Your task to perform on an android device: In the Amazon app, I'd like to browse user reviews to see what they thought of the Samsung 7 kg Fully-Automatic Top Loading Washing Machine.
Image 0: 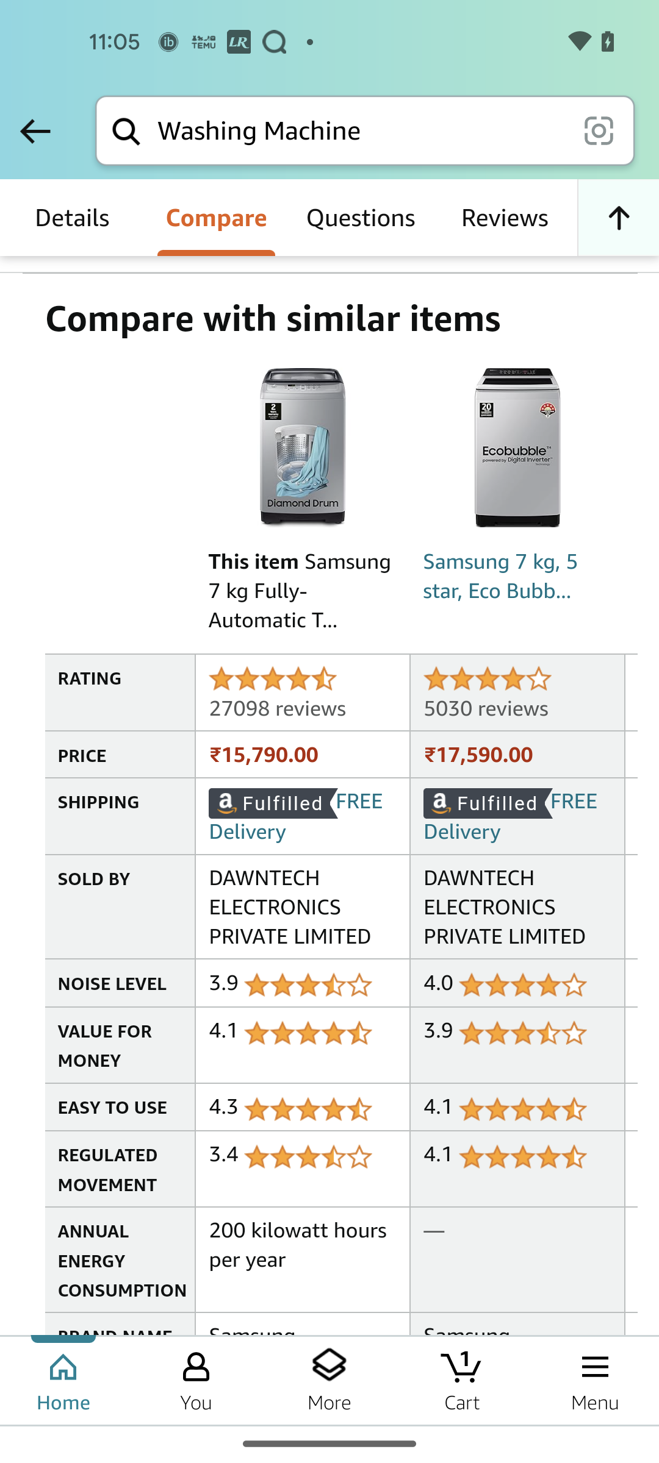
Click on the Reviews option
Step 0: click (504, 219)
Image 1: 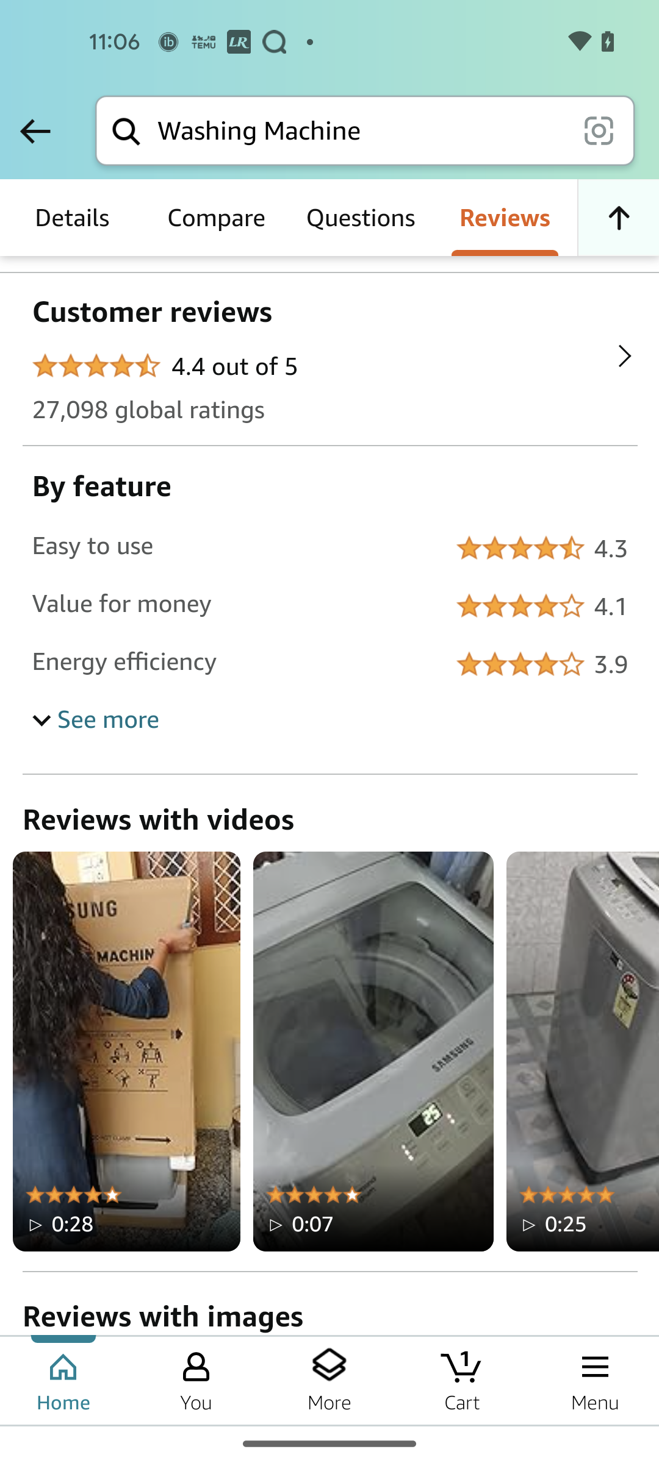
Swipe up to view more reviews.
Step 1: scroll down
Image 2: 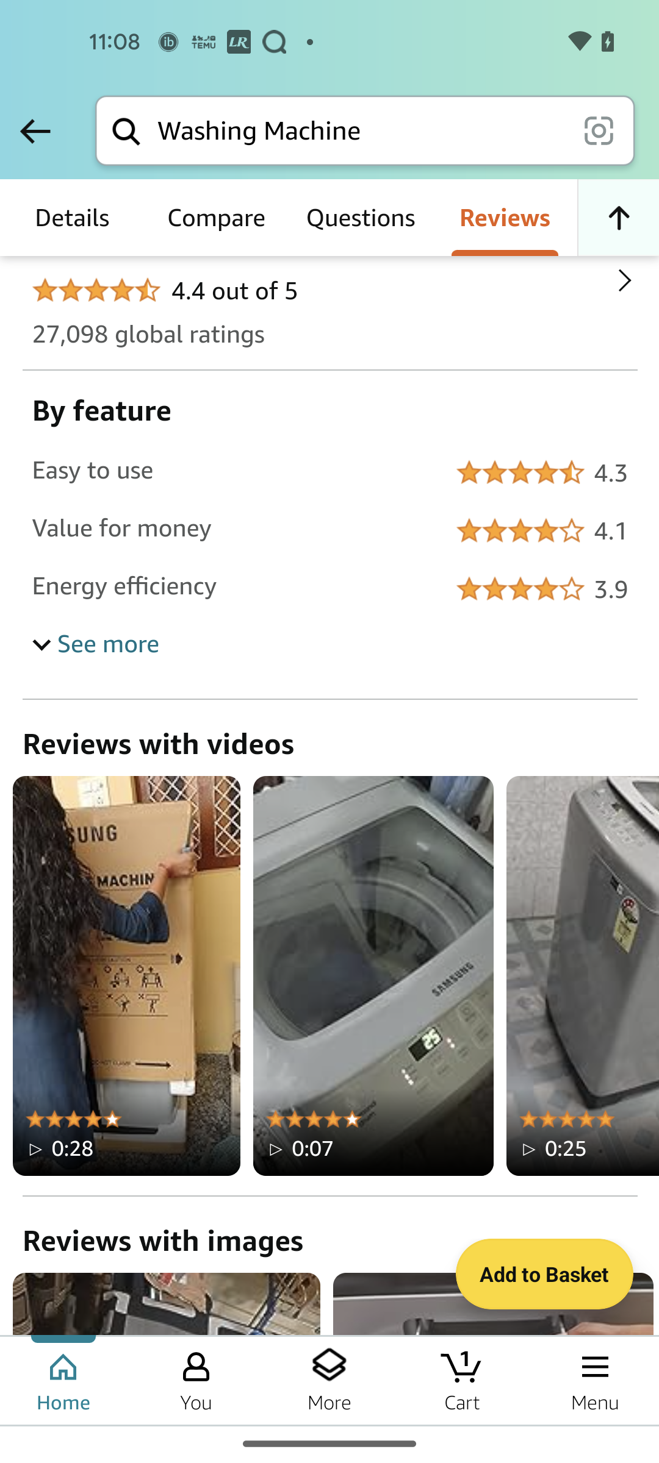
Swipe up to view more reviews.
Step 2: scroll down
Image 3: 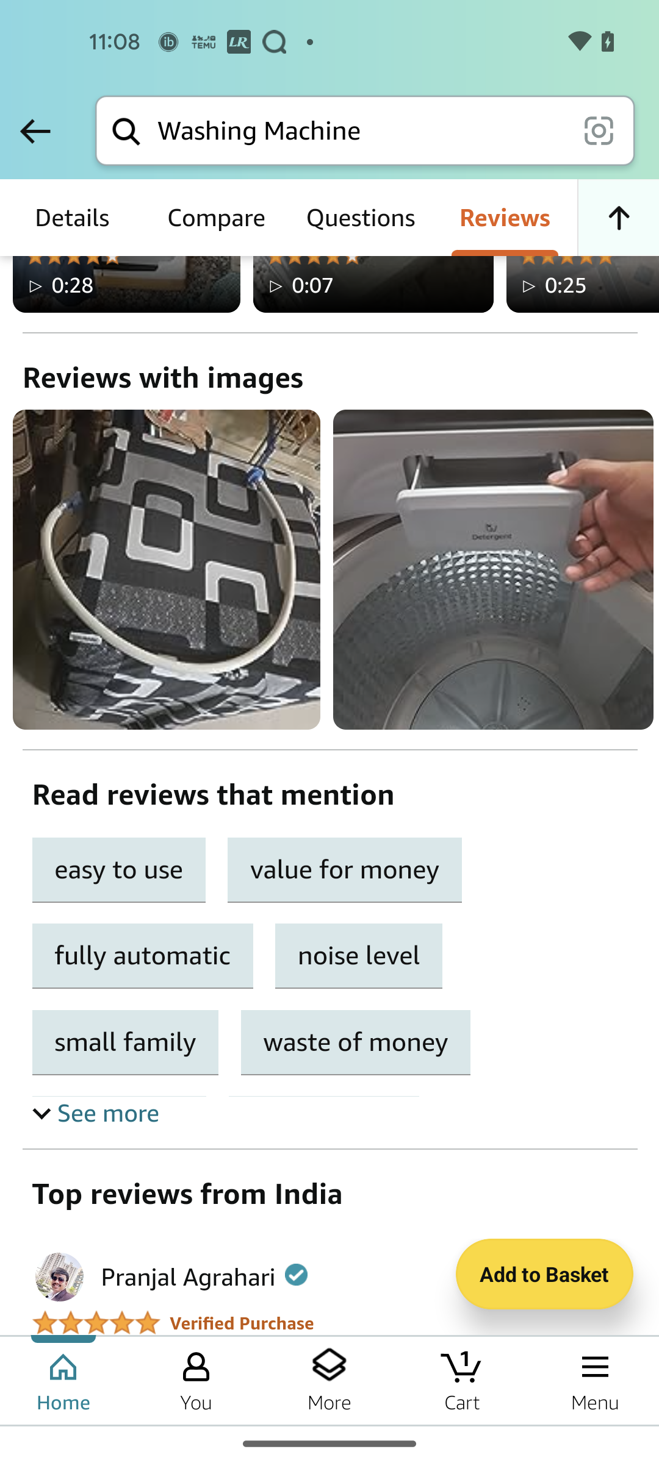
Swipe up to view more reviews.
Step 3: scroll down
Image 4: 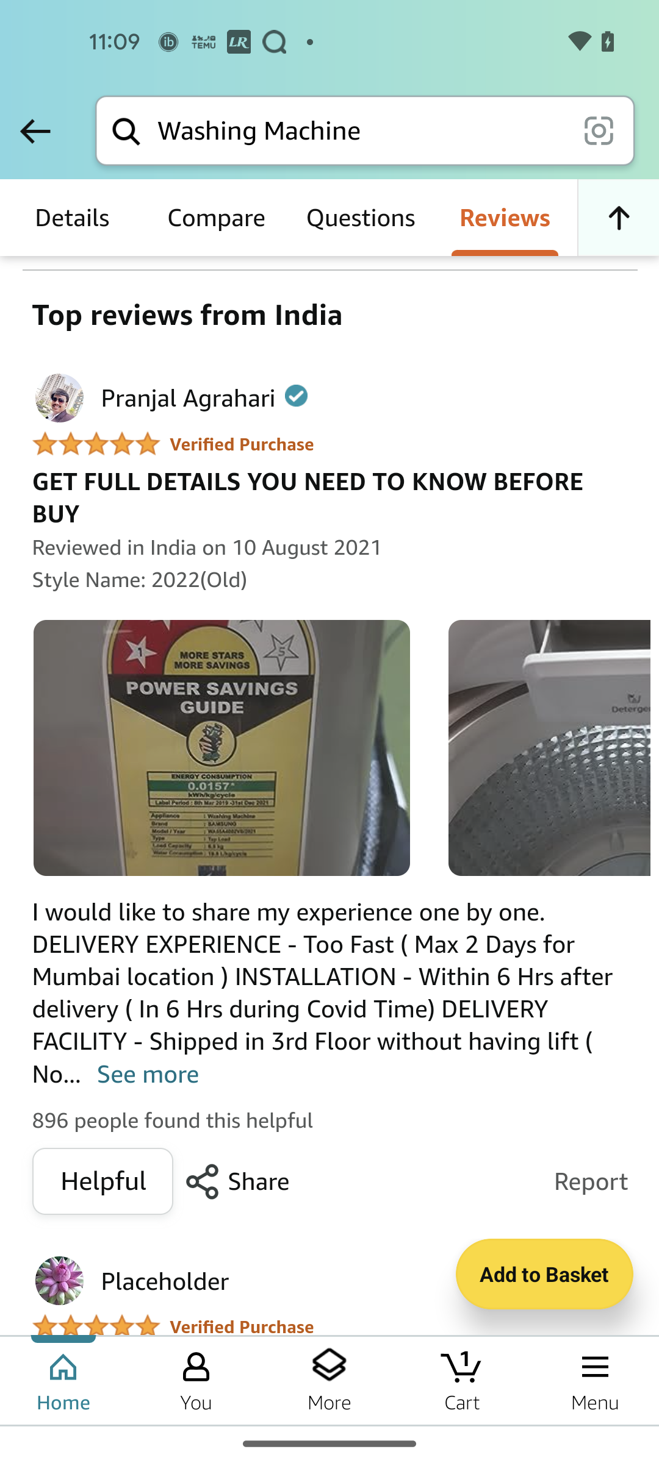
Swipe up to view more reviews.
Step 4: scroll down